Your task to perform on an android device: I need to reach out to customer service on the Booking.com app regarding the availability of the poolside bar facilities in The Ameswell Hotel.
Image 0: 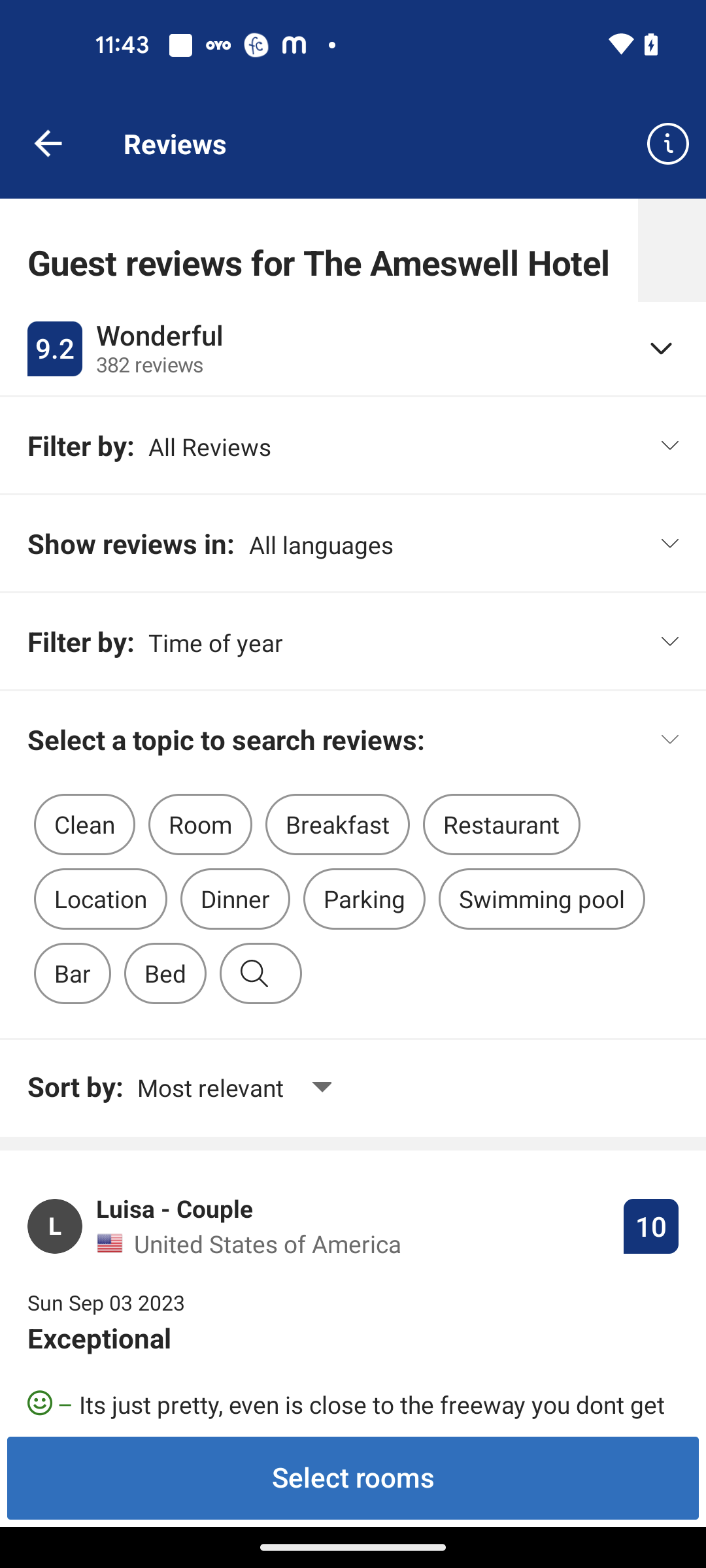
Go back to the previous page
Step 0: press back button
Image 1: 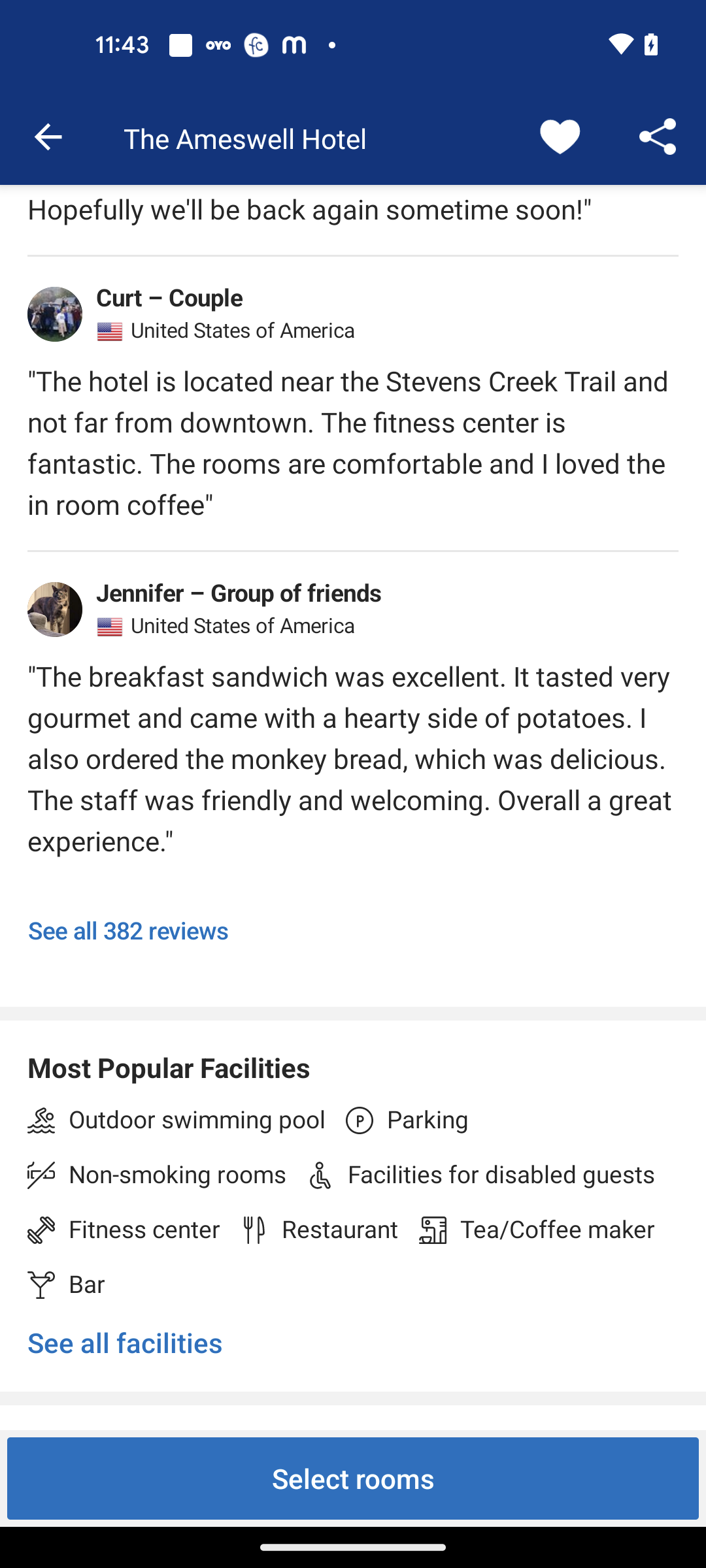
Swipe up to view Customer support option
Step 1: scroll down
Image 2: 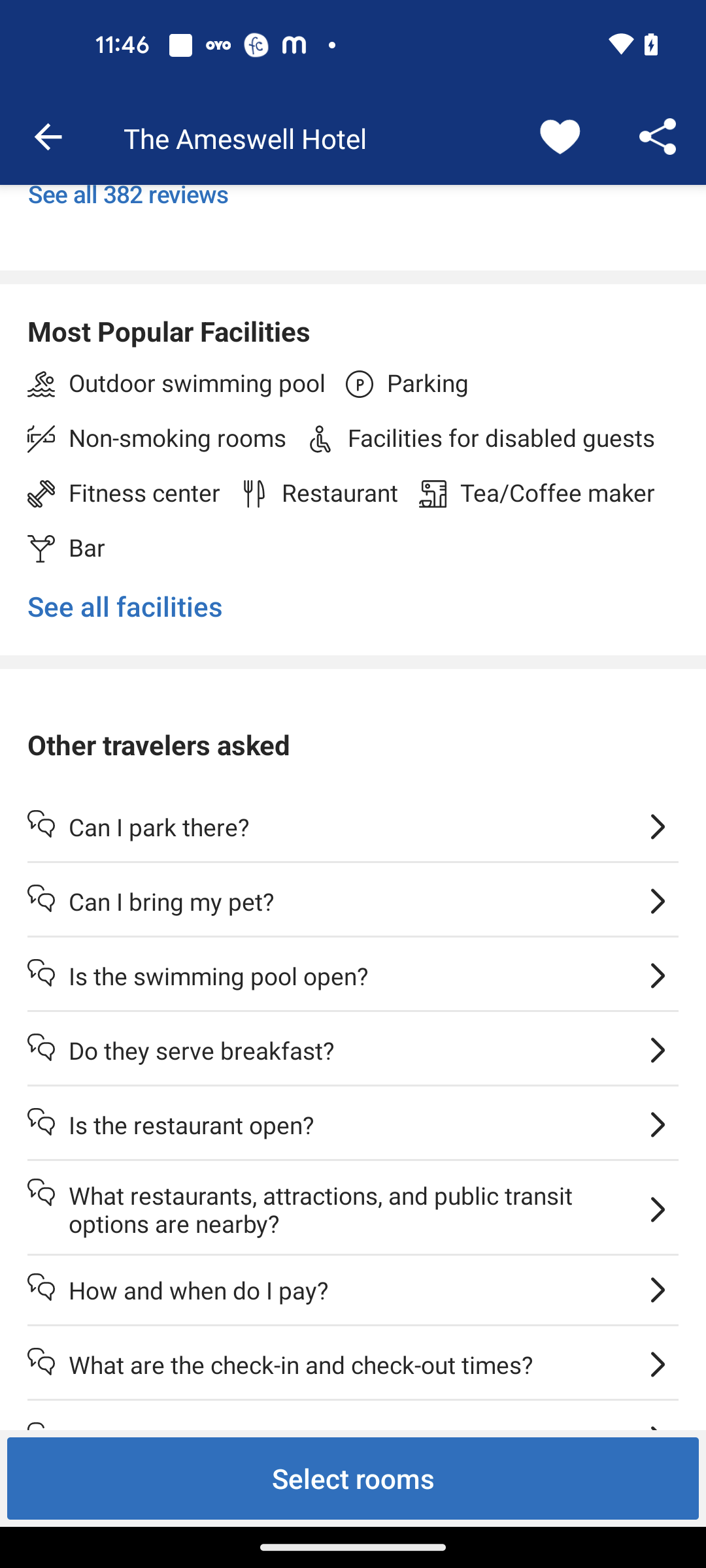
Swipe up to view Customer support option
Step 2: scroll down
Image 3: 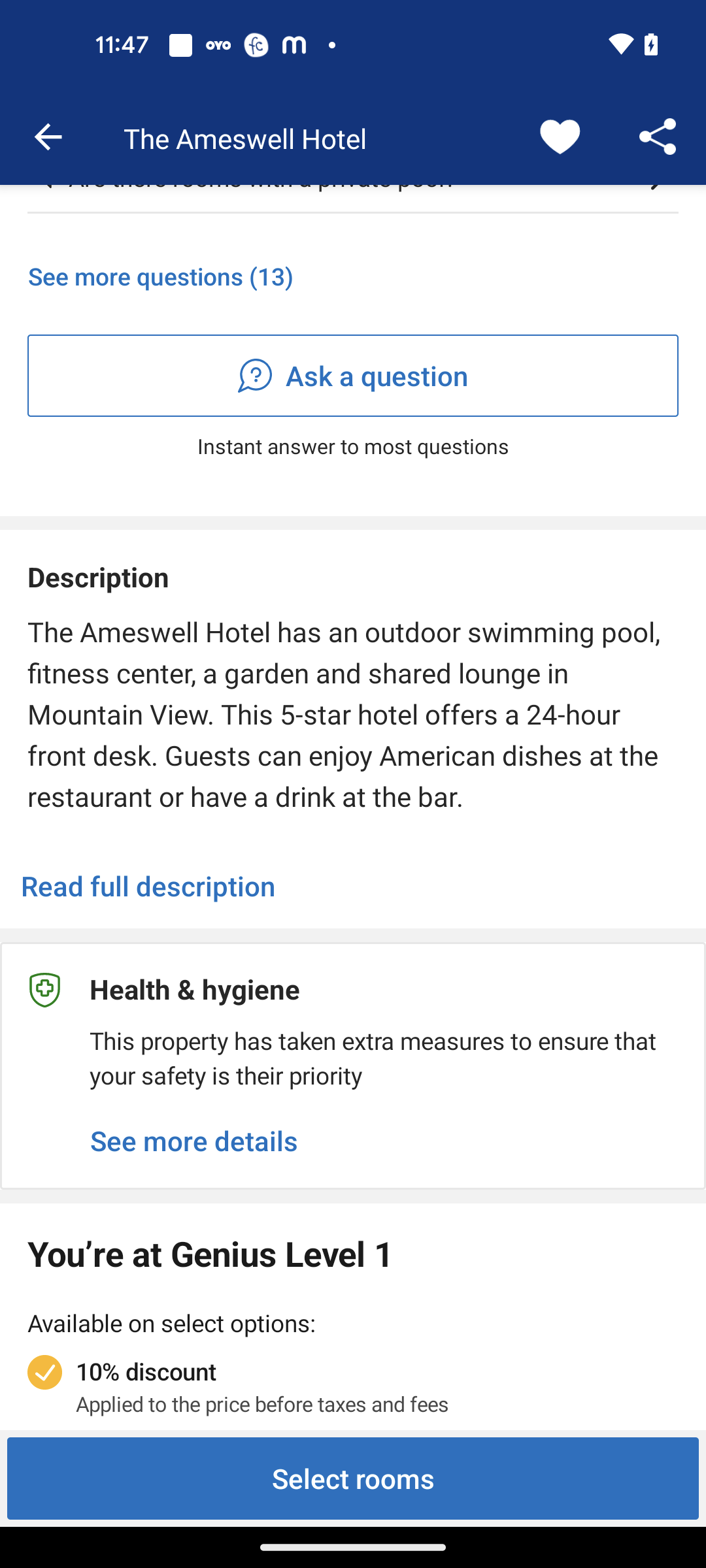
Swipe up to view Customer support option
Step 3: scroll down
Image 4: 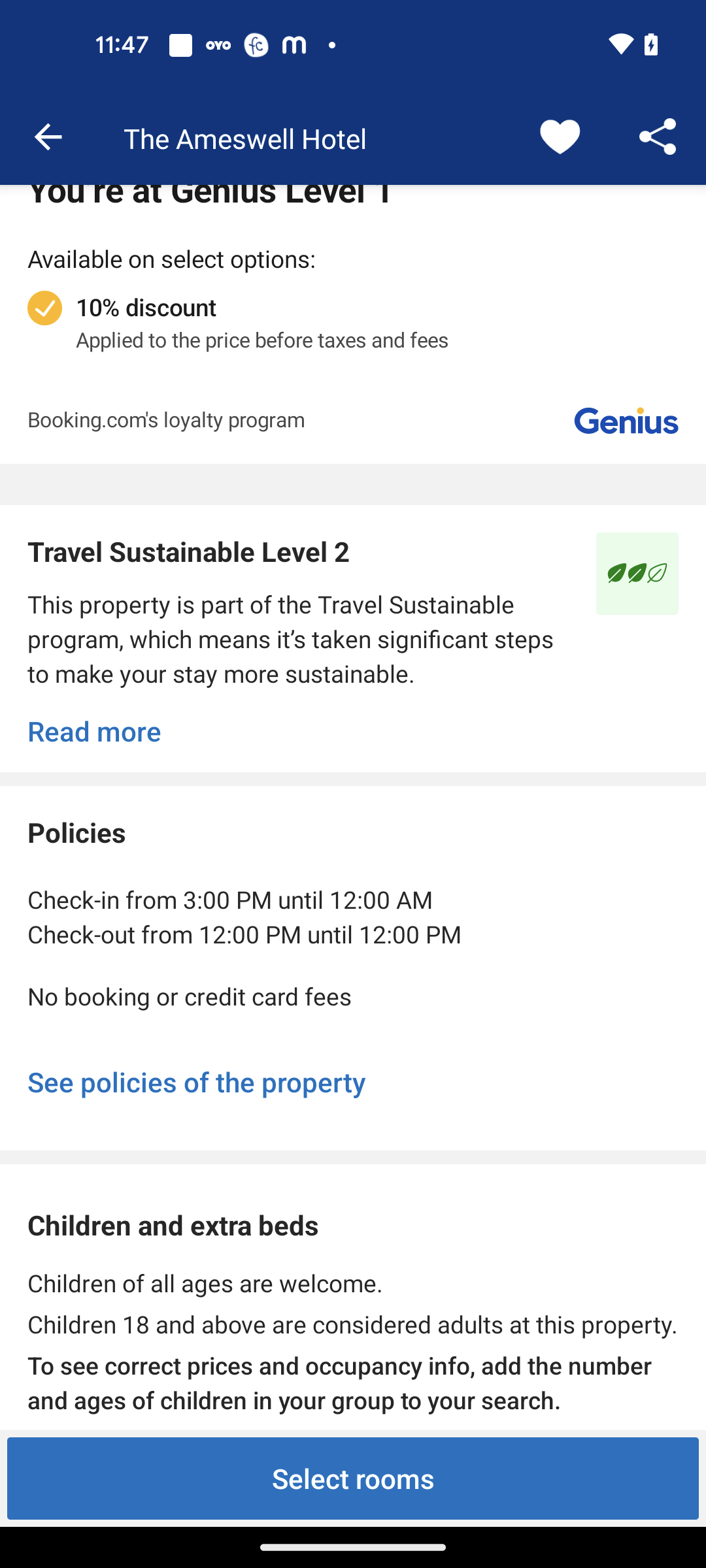
Swipe up to view Customer support option
Step 4: scroll down
Image 5: 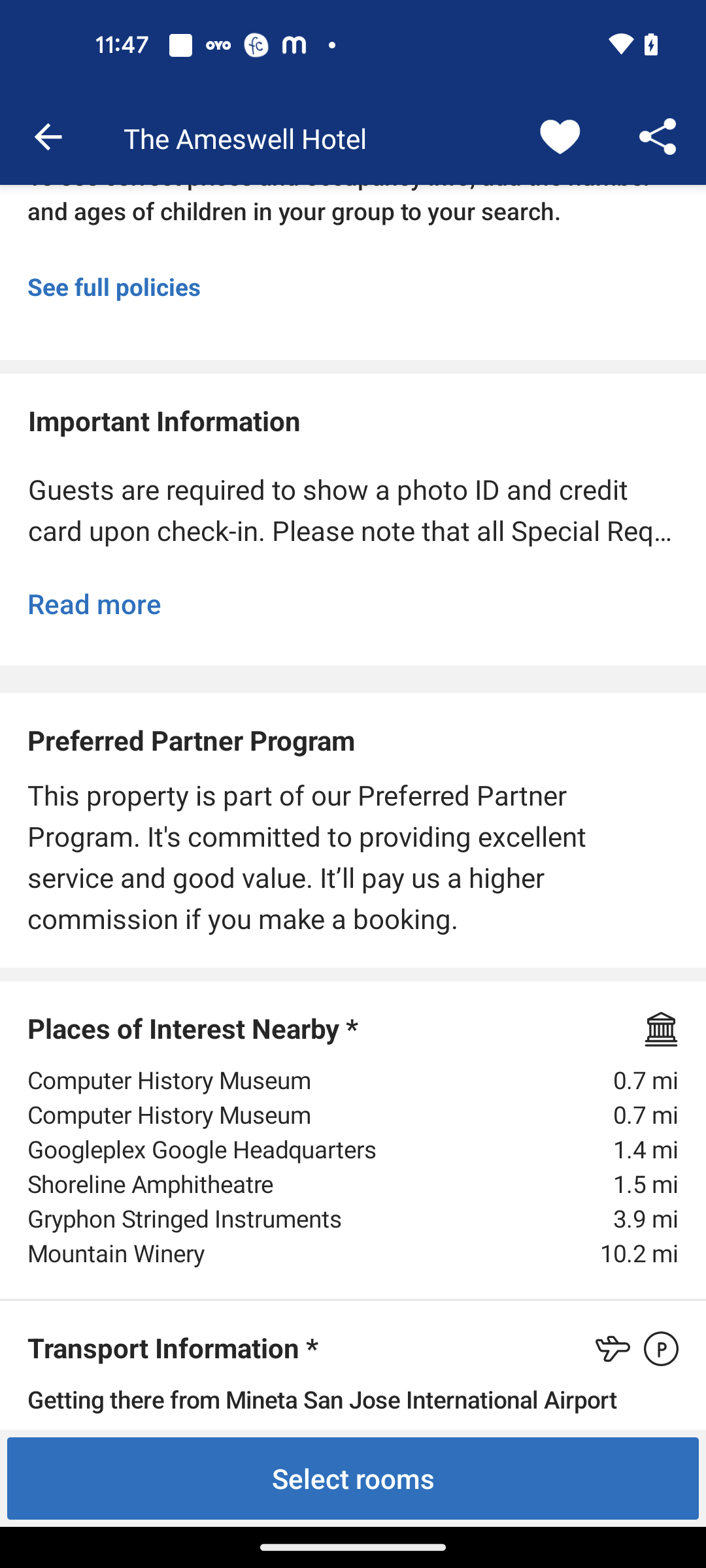
Swipe up to view Customer support option
Step 5: scroll down
Image 6: 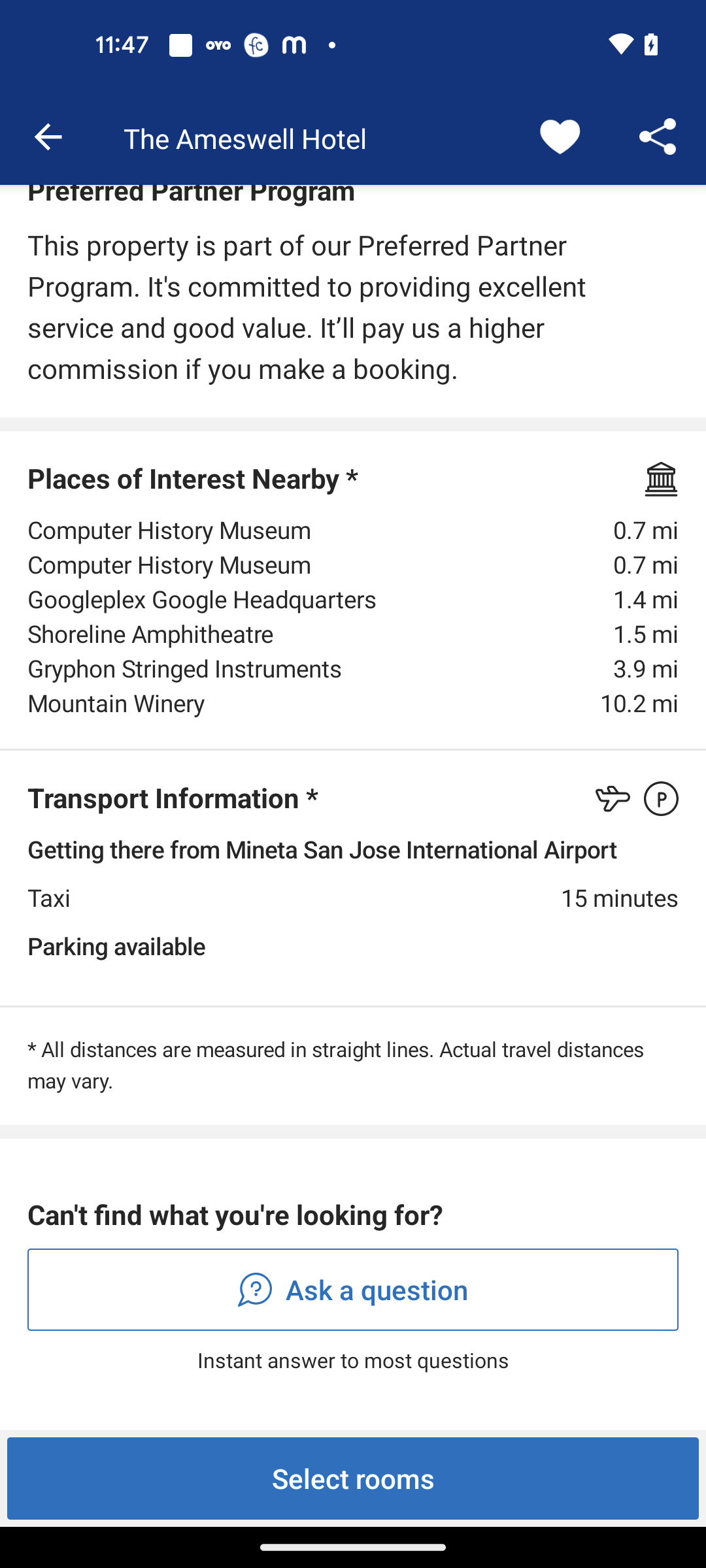
Swipe up to view Customer support option
Step 6: scroll down
Image 7: 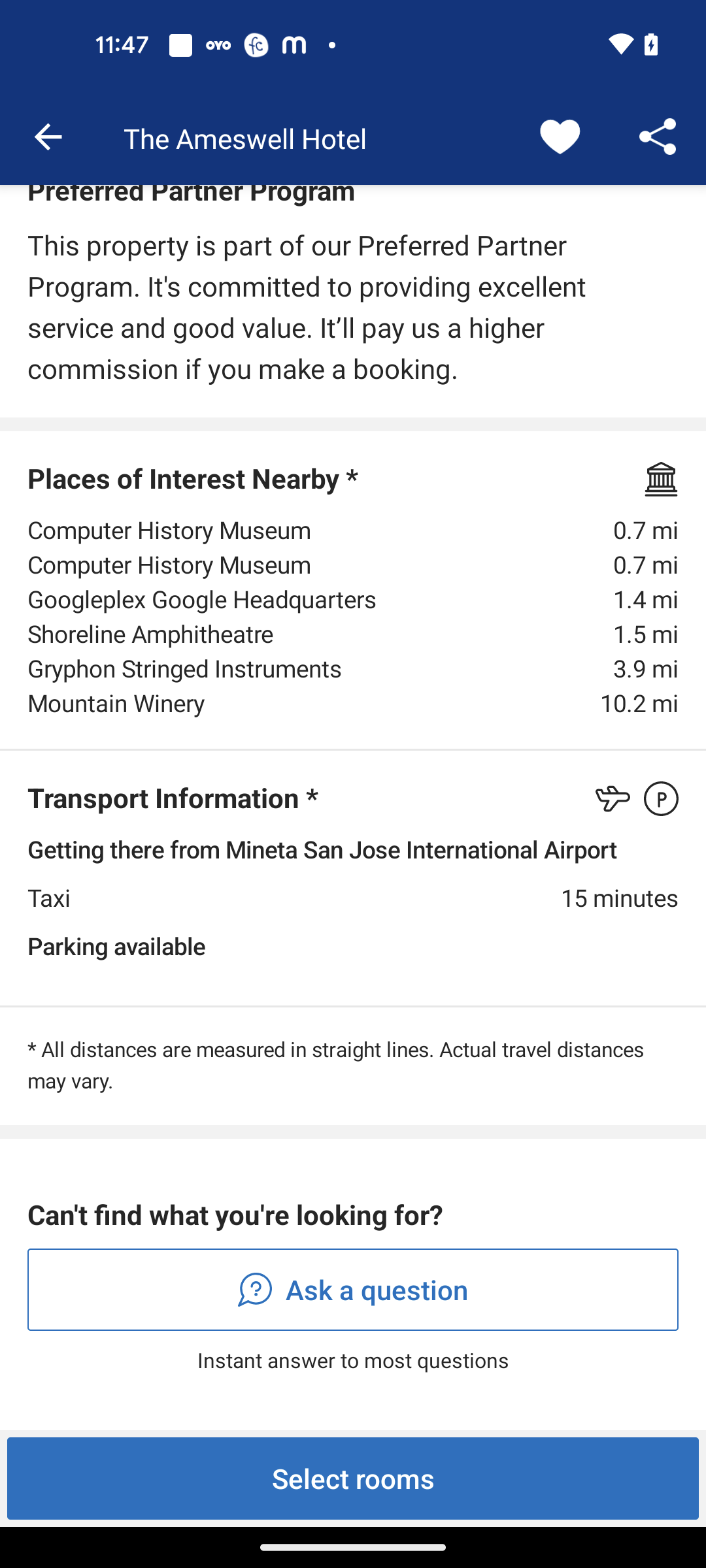
Click on the Ask a question option to ask a query
Step 7: click (353, 1289)
Image 9: 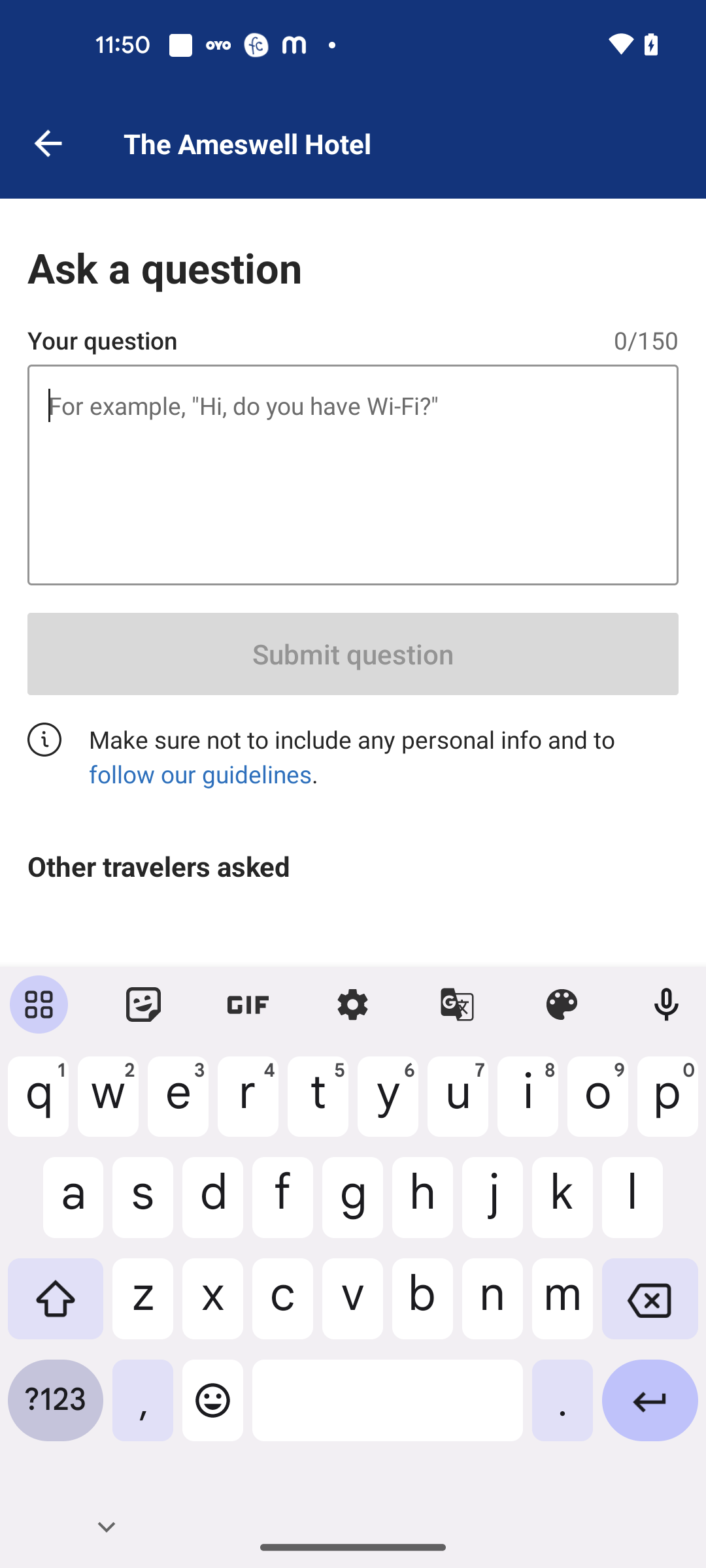
Ask a question as, Is There any poolside bar facilities available in the hotel?
Step 9: type "Is there poolside bar facilities available in The Ameswell Hotel."
Image 10: 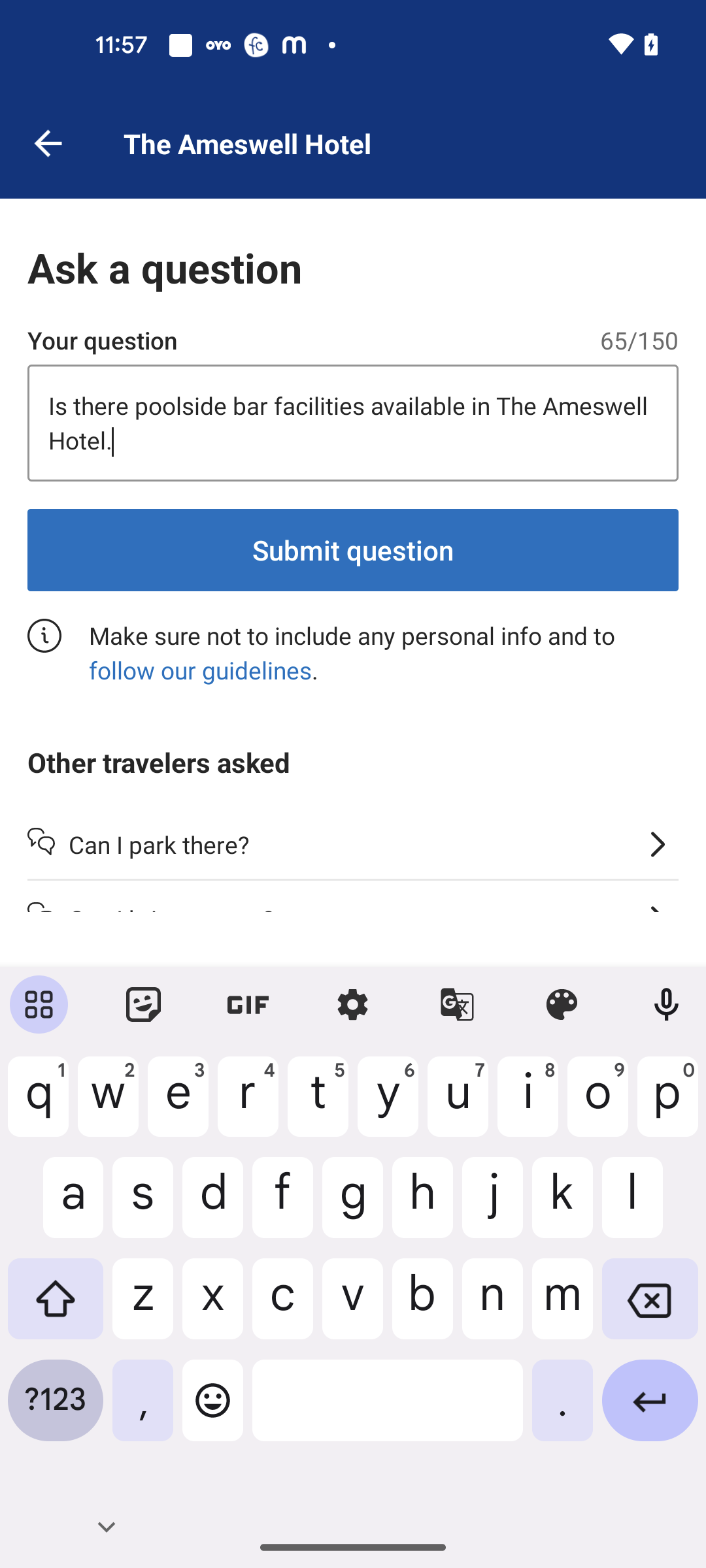
Click on the Submit Question button
Step 10: click (353, 549)